Your task to perform on an android device: Open the ClockBuddy app and add a 2-minute timer to the 10-minute timer.
Image 0: 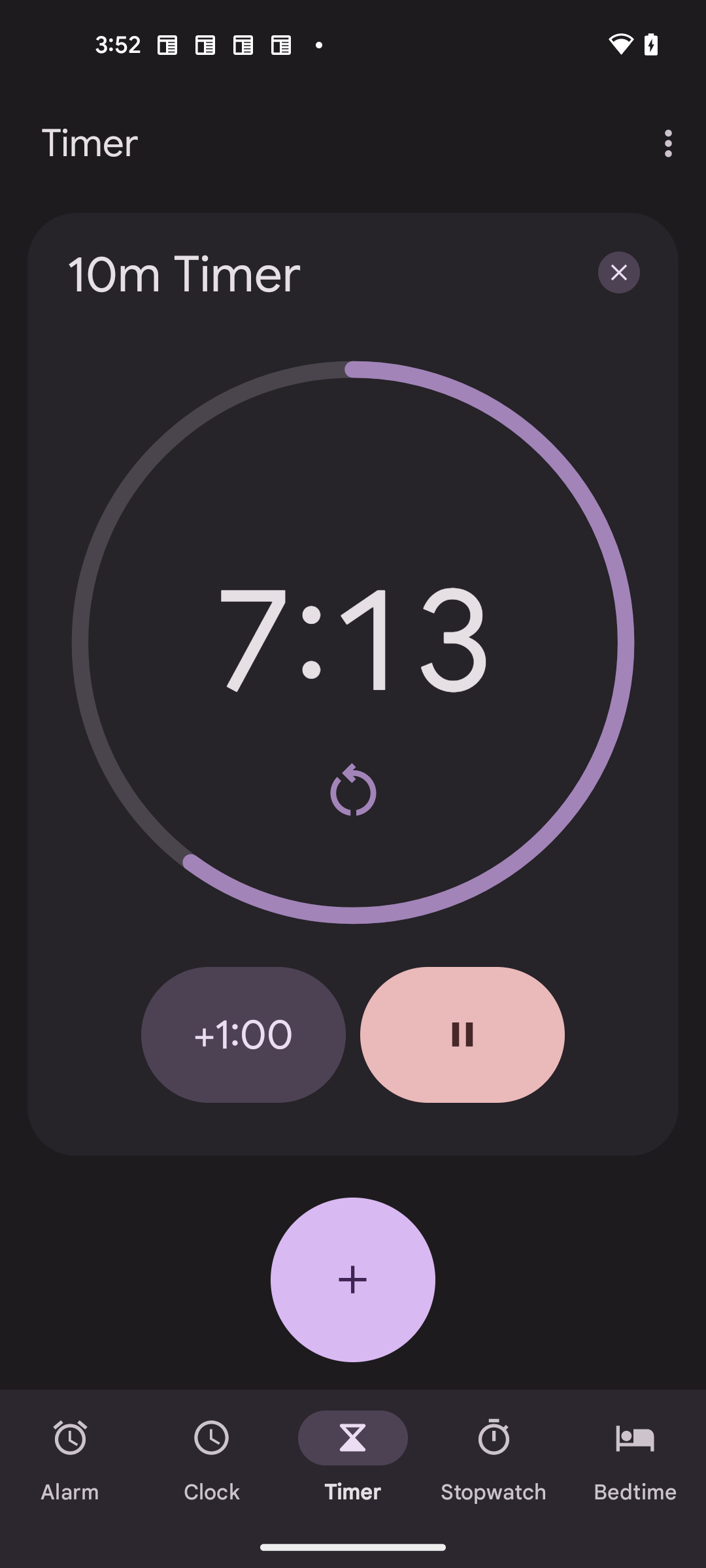
Open the ClockBuddy app
Step 0: open app "ClockBuddy"
Image 1: 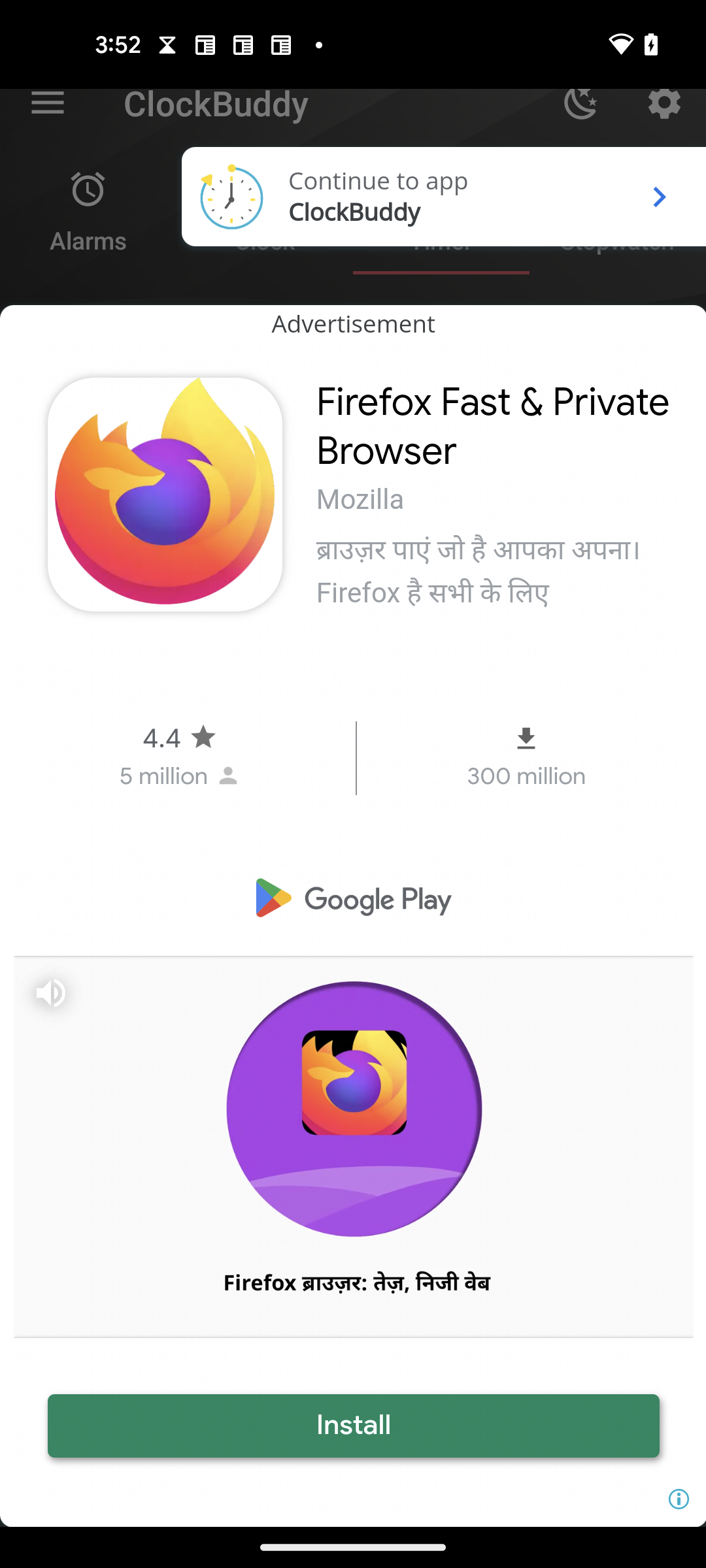
Click on the Continue to app
Step 1: click (378, 181)
Image 2: 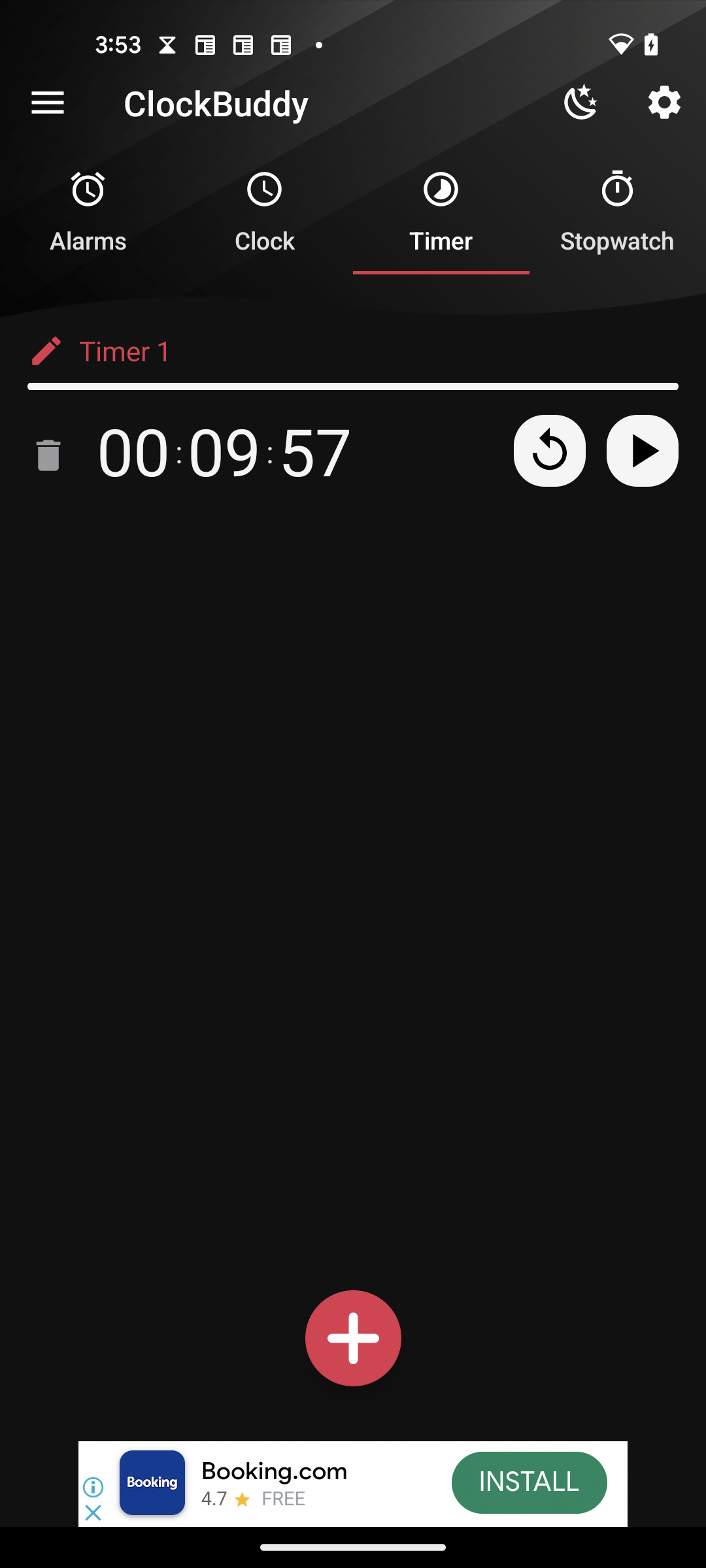
Click on the reset icon
Step 2: click (550, 449)
Image 3: 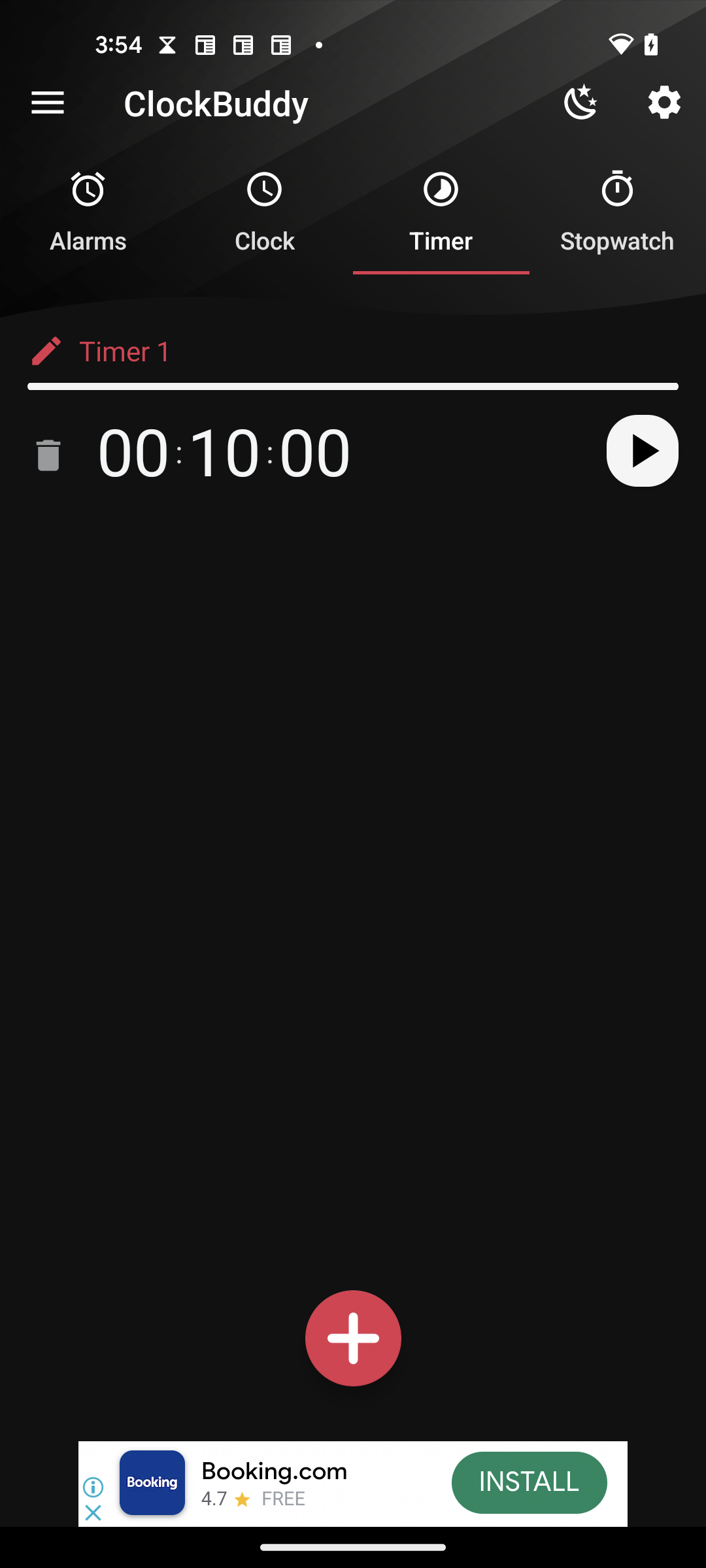
Click on the 10 minute timer
Step 3: click (272, 449)
Image 4: 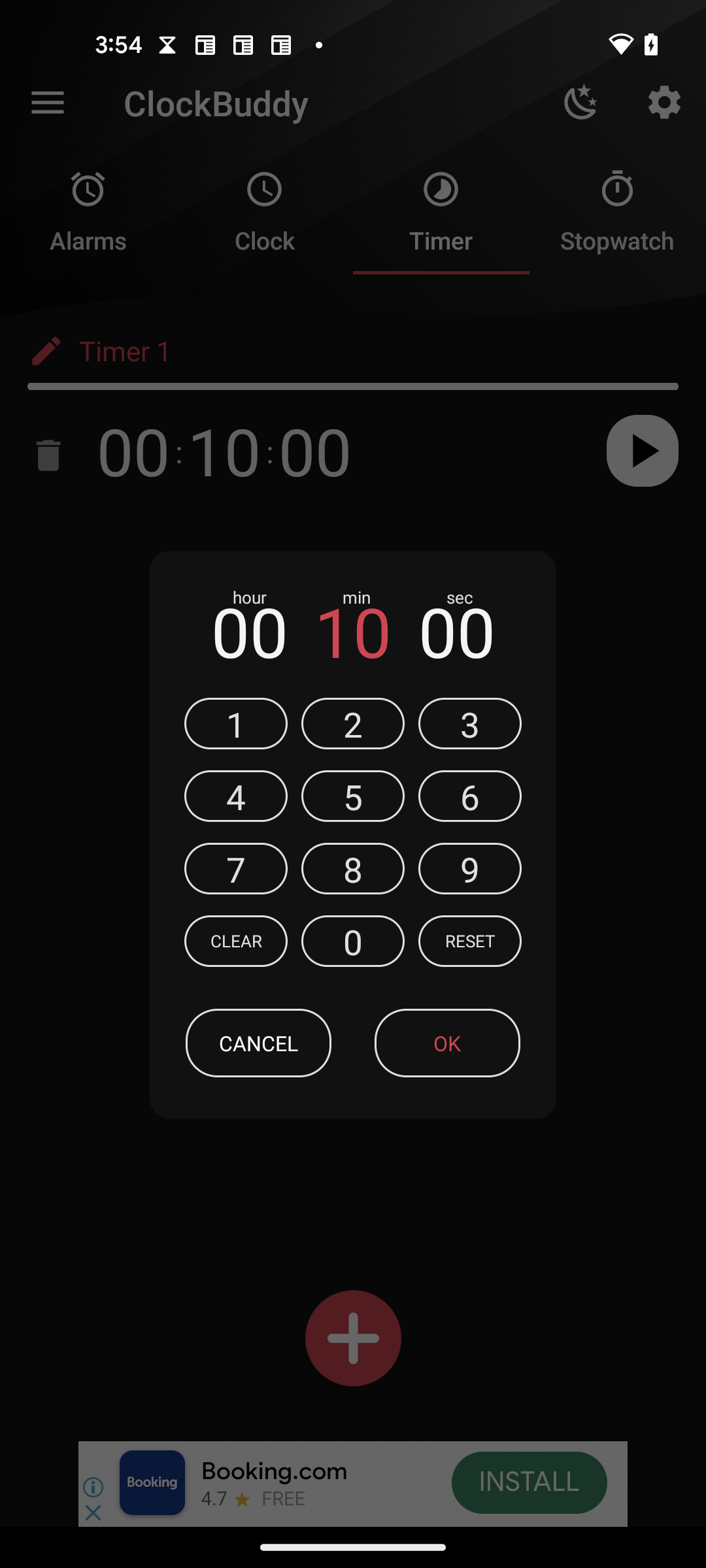
add 2 minute timer to the 10 minute timer
Step 4: click (353, 631)
Image 5: 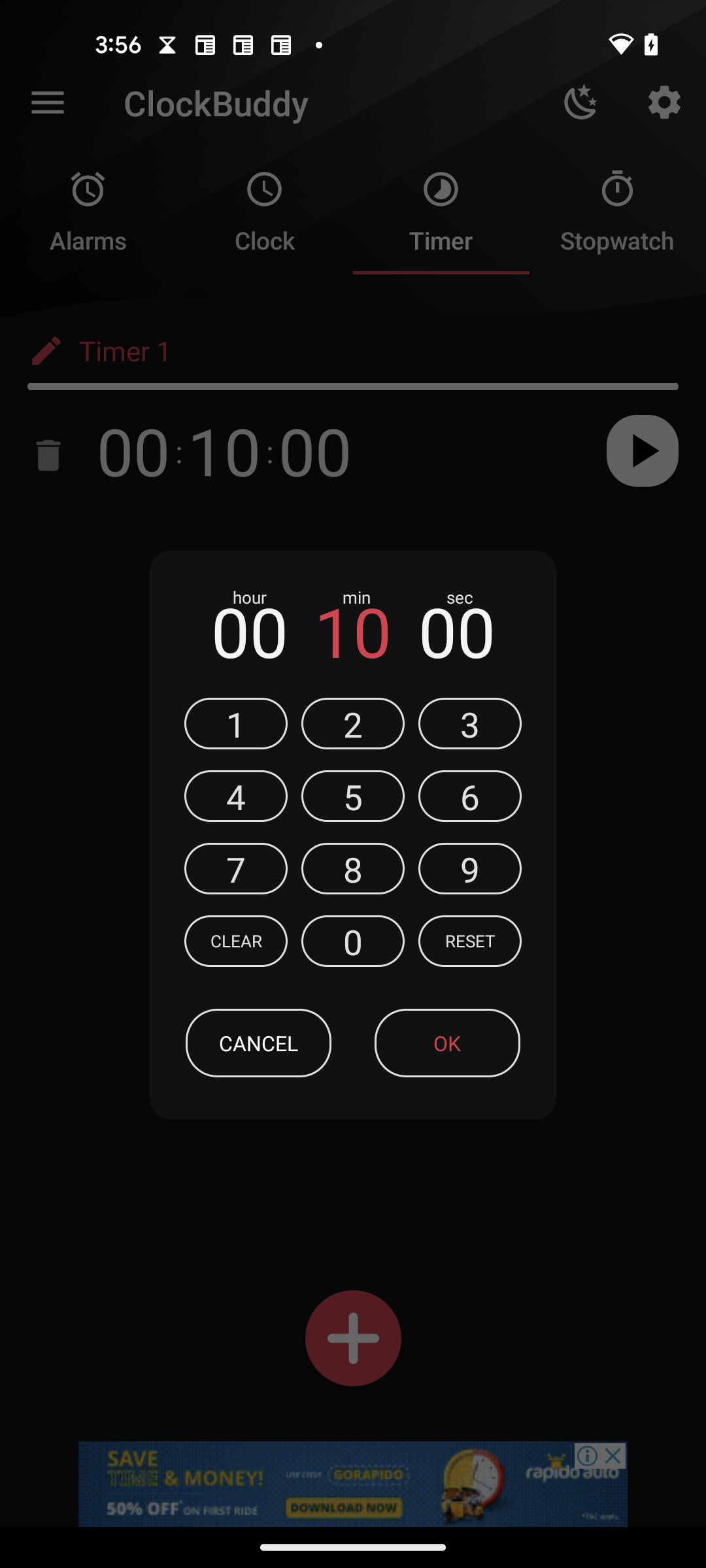
add 2 minute timer to the 10 minute timer
Step 5: click (235, 737)
Image 6: 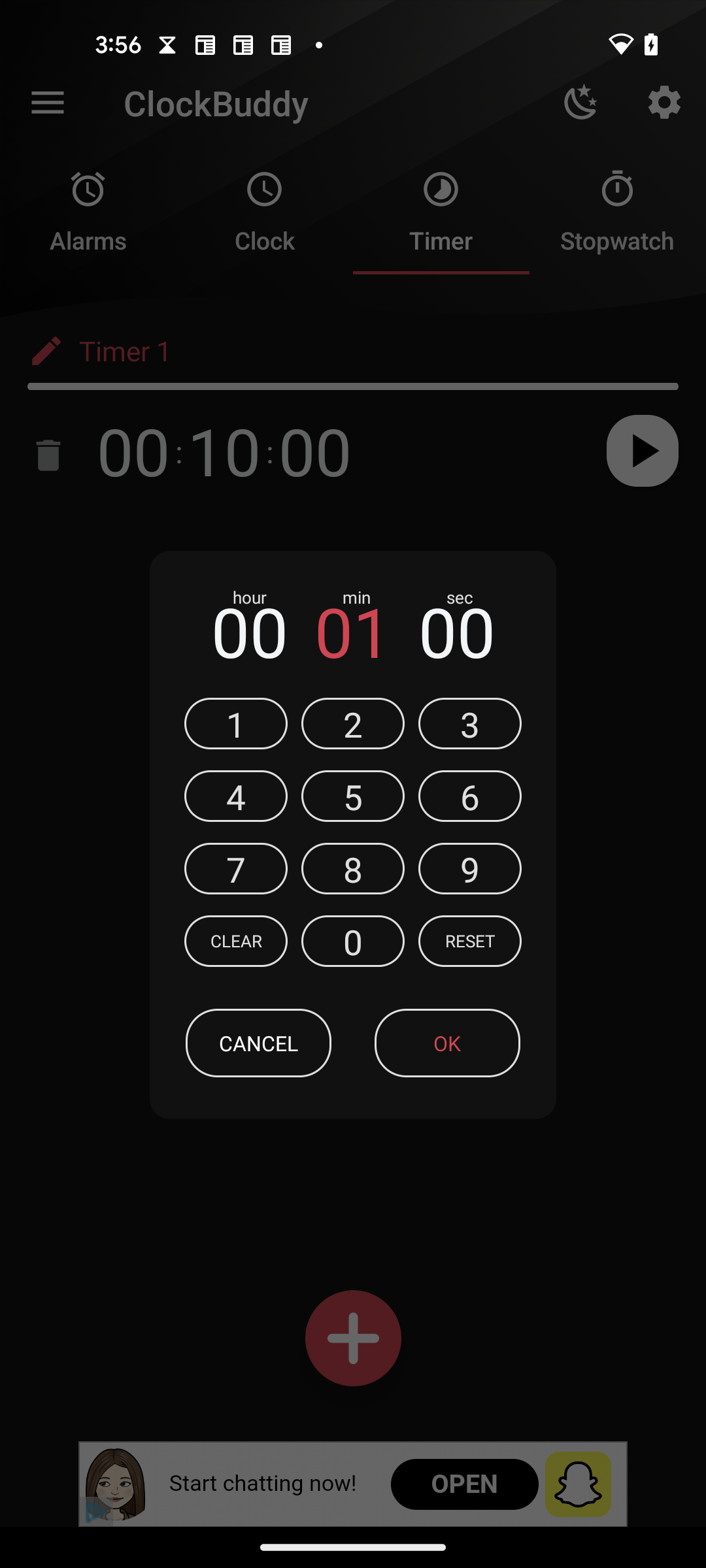
add 2 minute timer to the 10 minute timer
Step 6: click (353, 723)
Image 7: 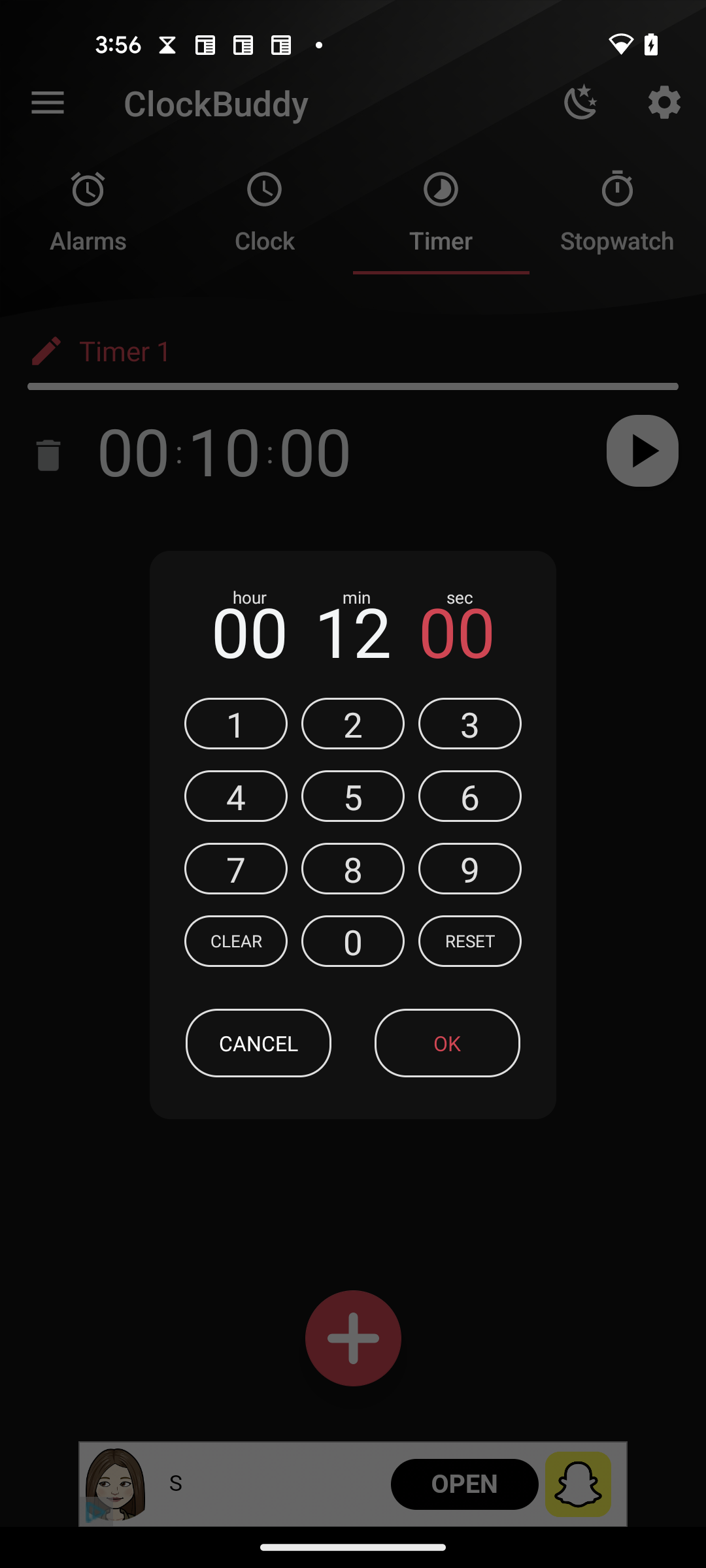
Click on the OK button
Step 7: click (447, 1043)
Image 8: 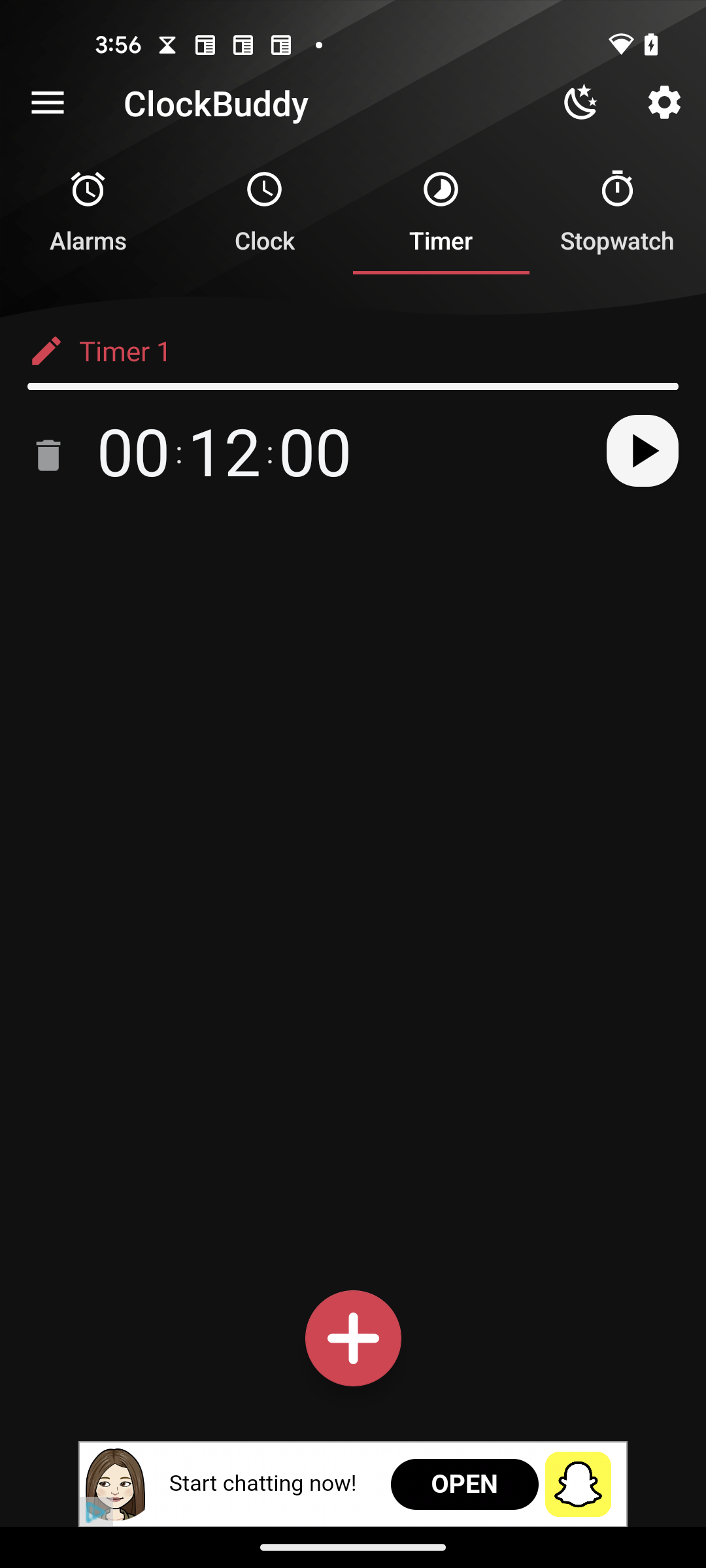
Click on the start button
Step 8: click (650, 455)